Your task to perform on an android device: In the Altfit App view the walk activity data
Image 0: 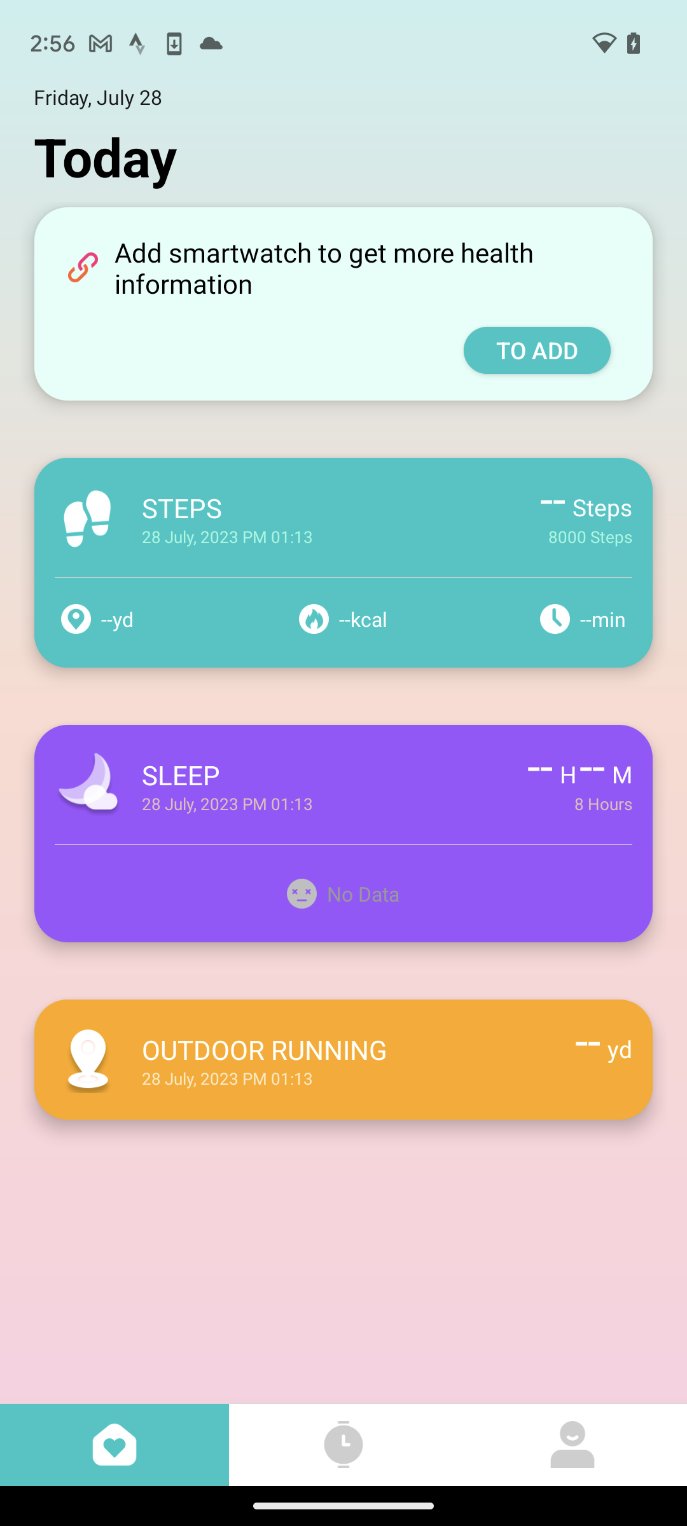
Click on the Steps section
Step 0: click (337, 509)